Your task to perform on an android device: Find radio stations for me in the Latin music genre on the Tunein Radio app.
Image 0: 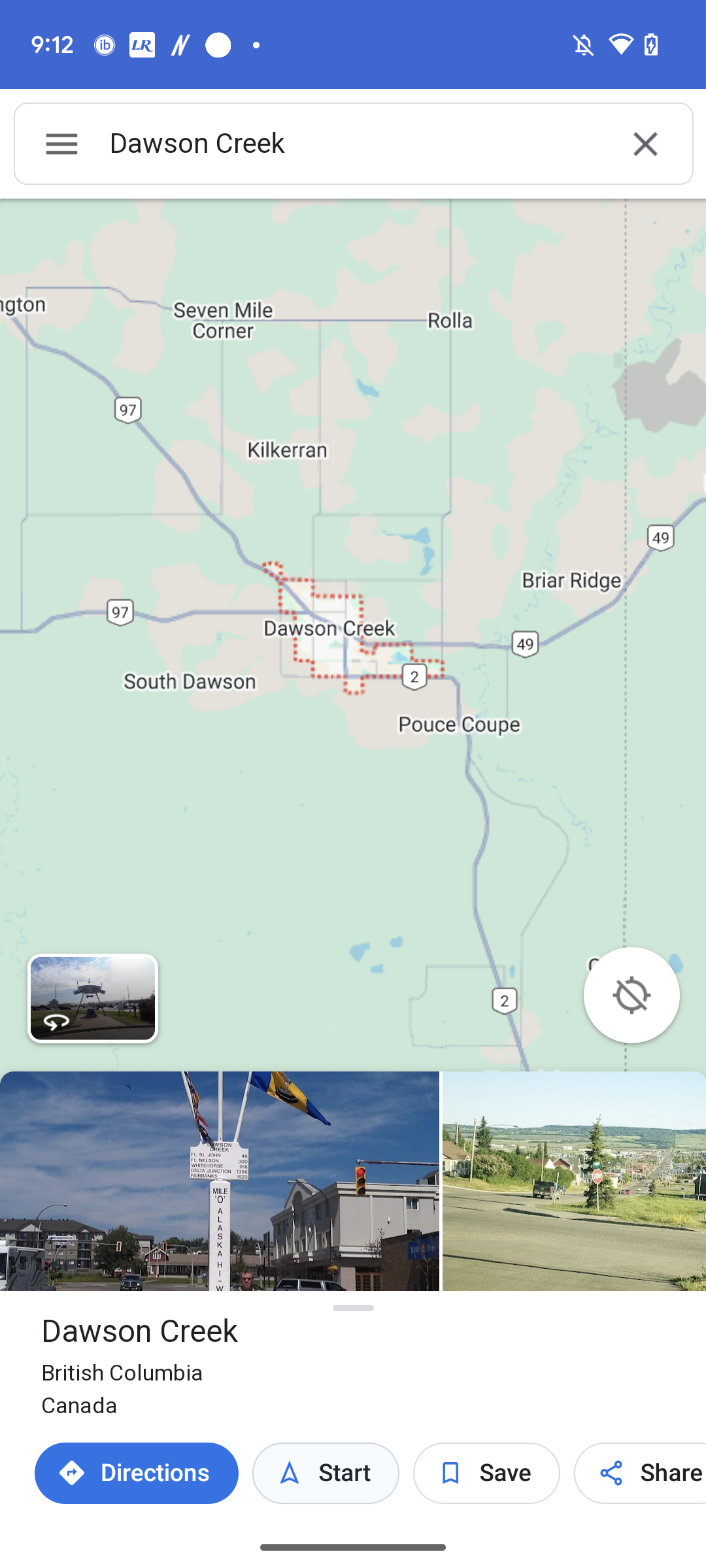
Open the Tunein Radio app.
Step 0: open app "TuneIn Radio"
Image 1: 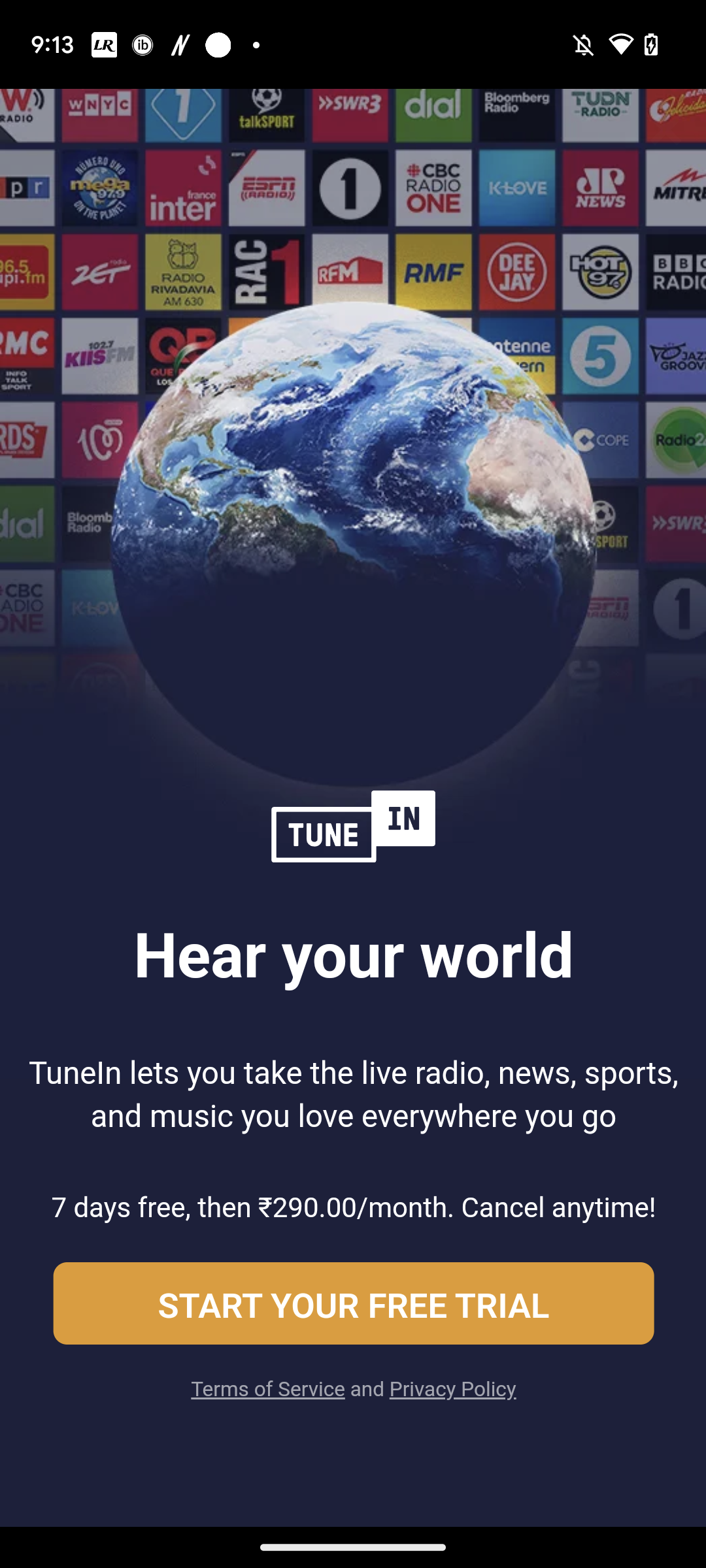
Open the Tunein Radio app.
Step 1: wait
Image 2: 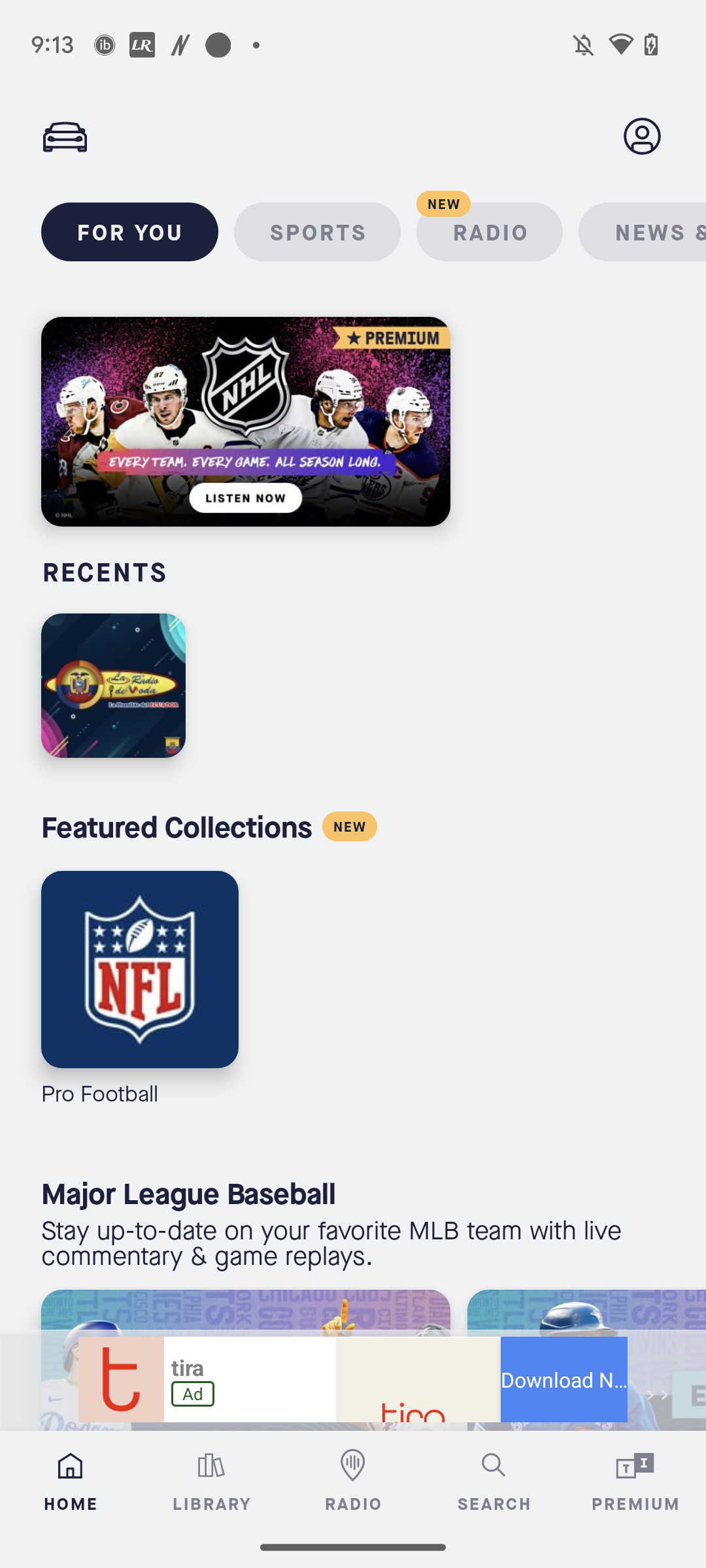
Click on the search icon at the bottom.
Step 2: click (494, 1478)
Image 3: 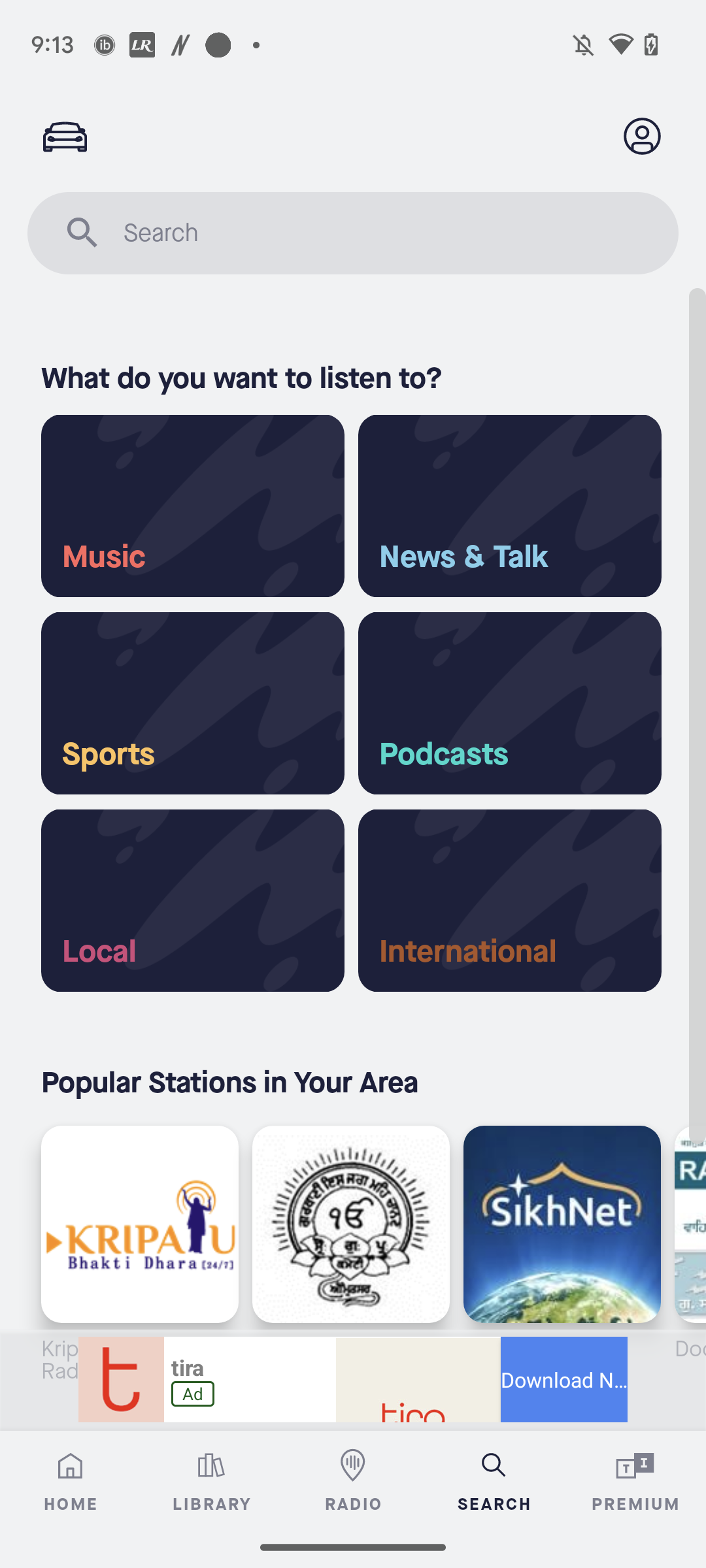
Click on the music button.
Step 3: click (192, 506)
Image 4: 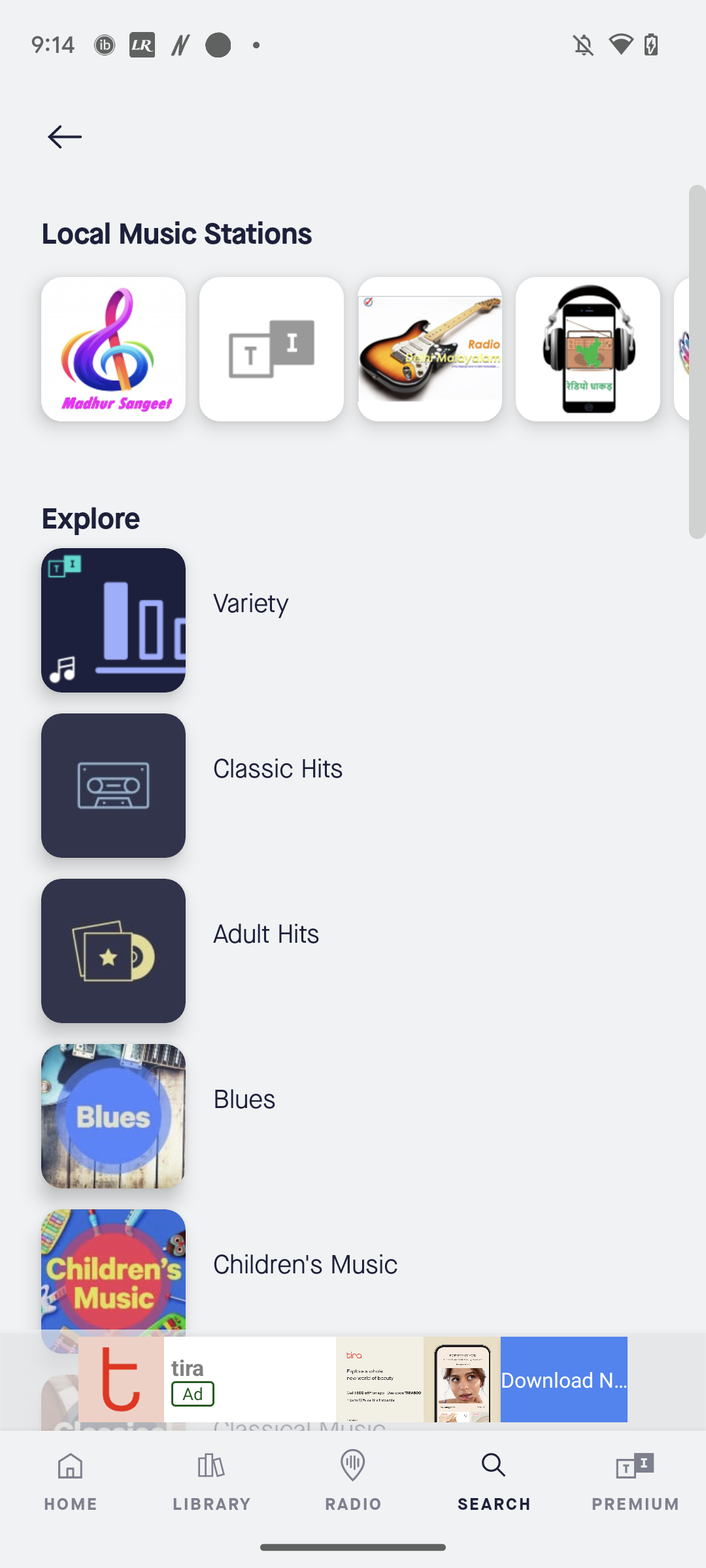
Scroll up
Step 4: scroll down
Image 5: 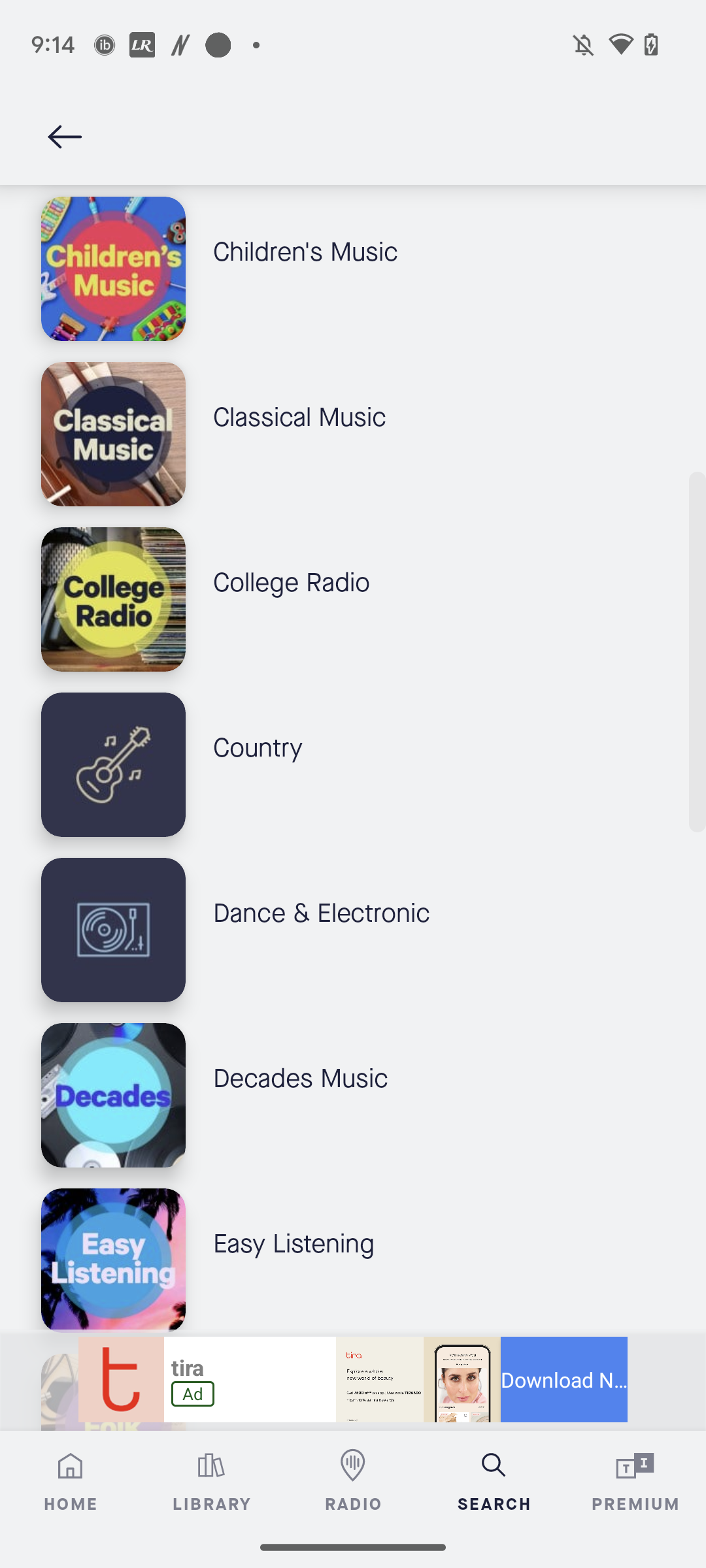
Scroll up
Step 5: scroll down
Image 6: 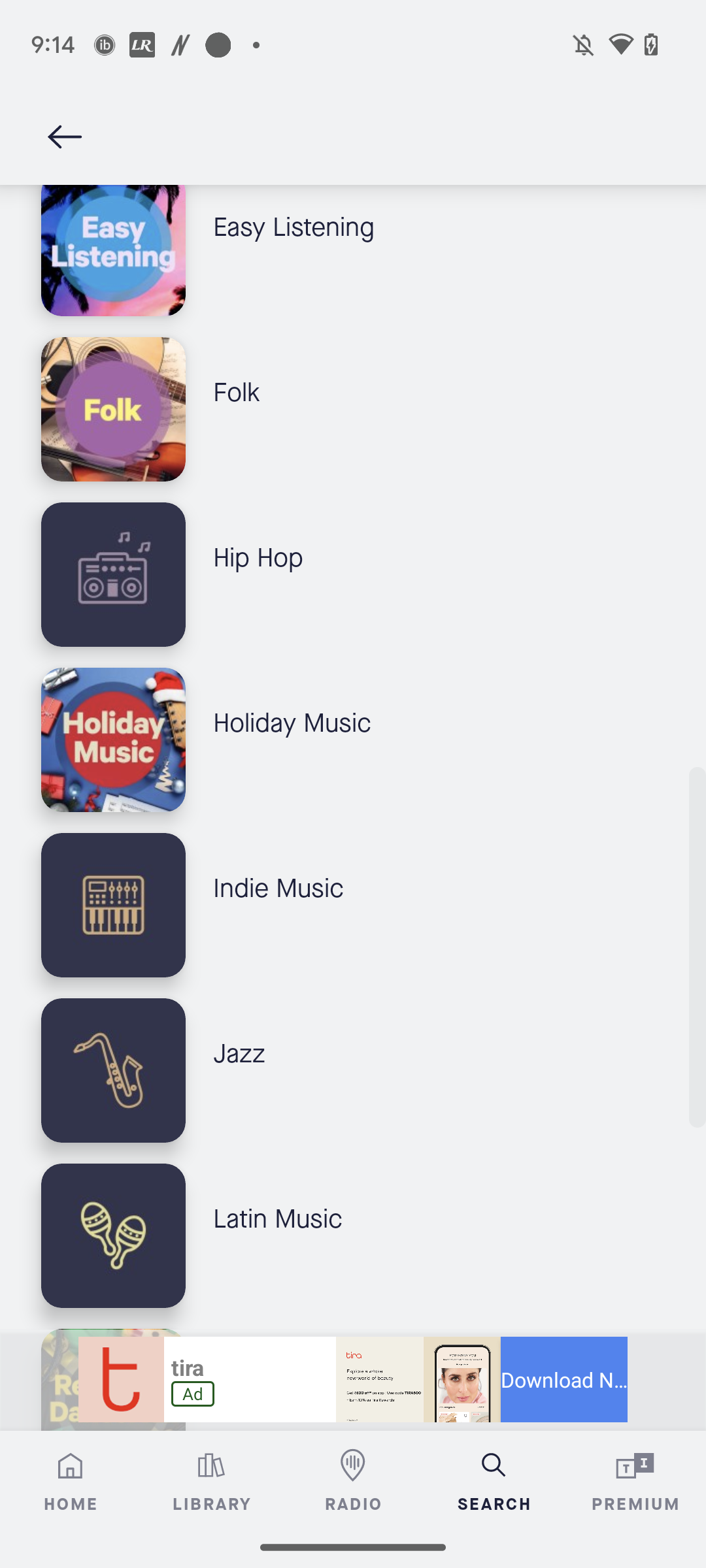
Click on the button Latin Music.
Step 6: click (439, 1235)